Your task to perform on an android device: On November 17, I had to go to Brooklin for work. See the schedule for a train departing from São Paulo at 3:00 am on November 17 to Brooklin, São Paulo, using the Citymapper app.
Image 0: 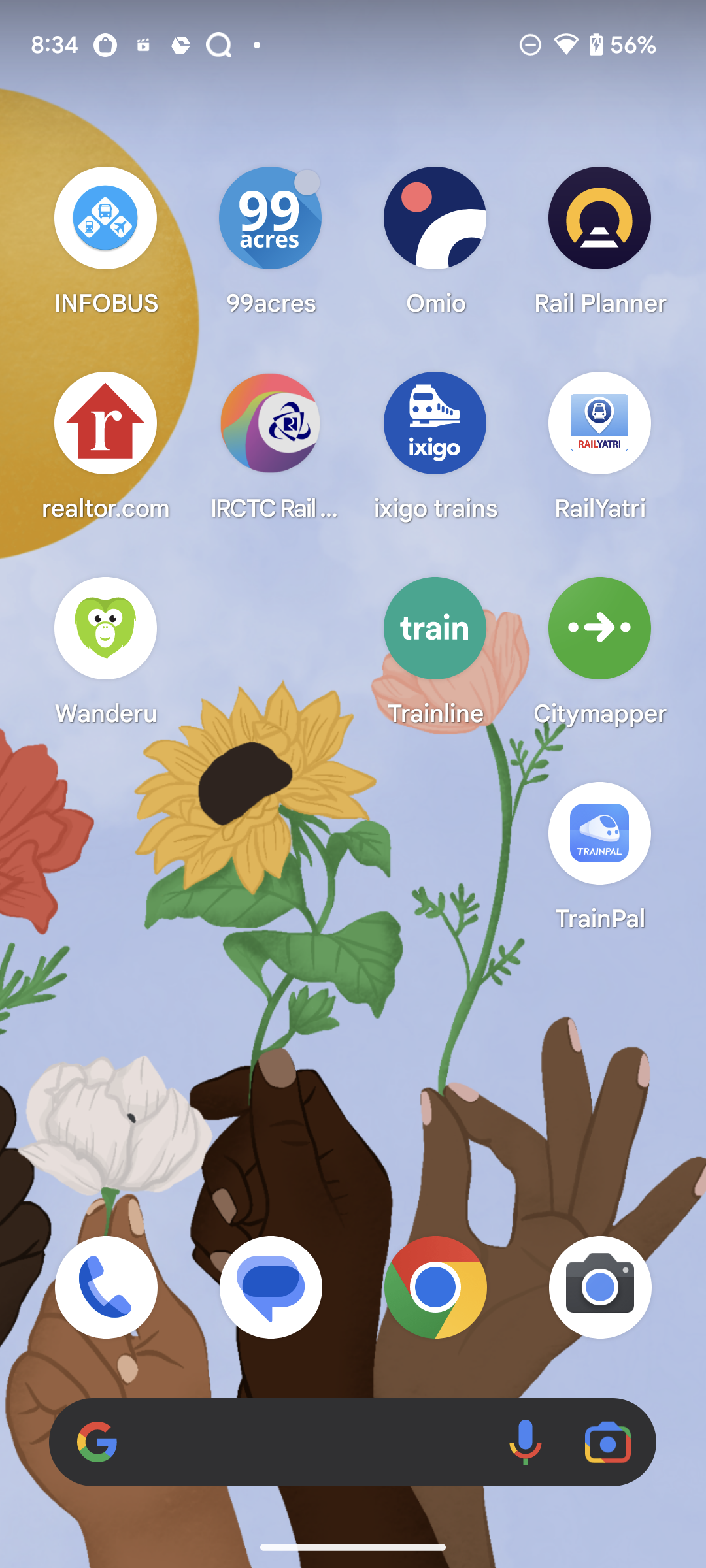
Open Citymapper App
Step 0: open app "Citymapper"
Image 1: 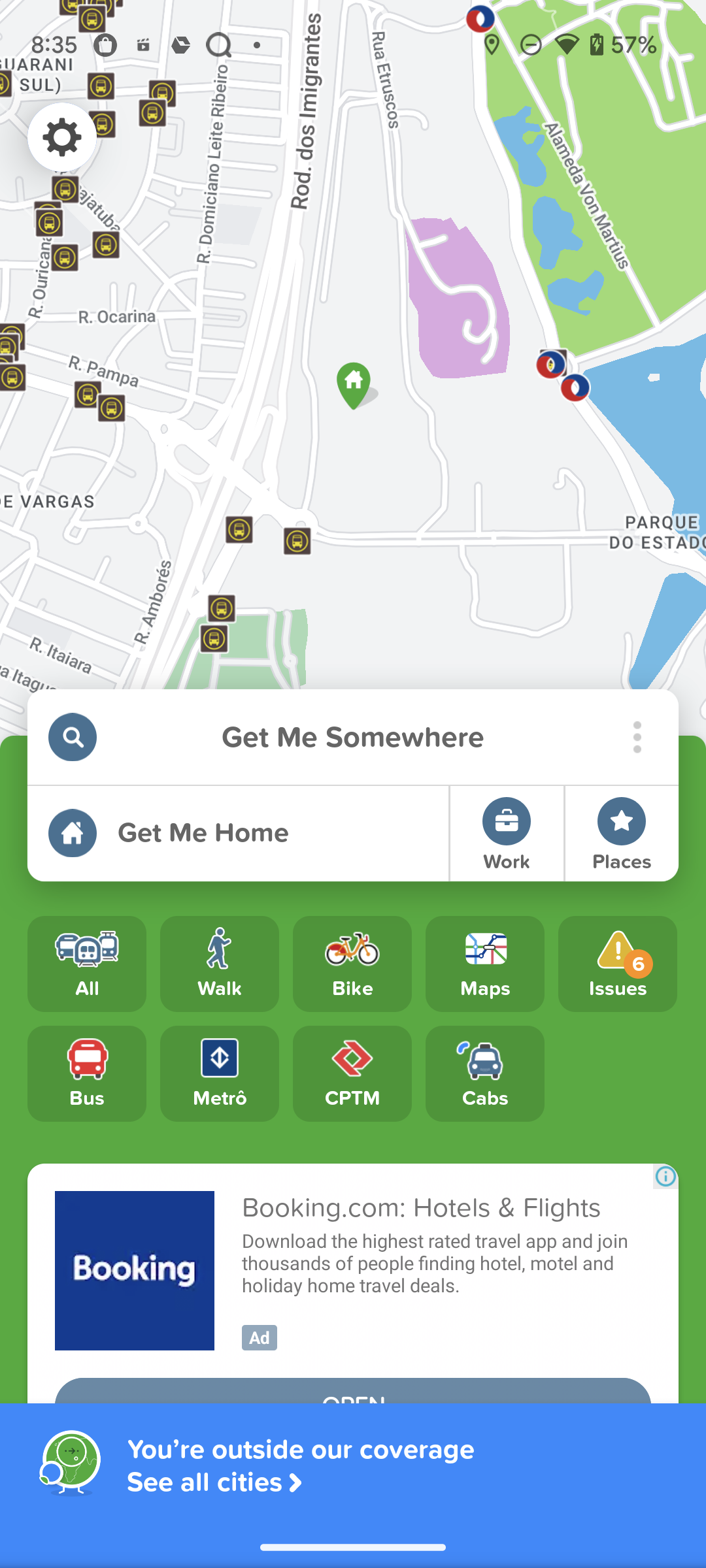
Click on Get Me Somewhere search bar
Step 1: click (352, 737)
Image 2: 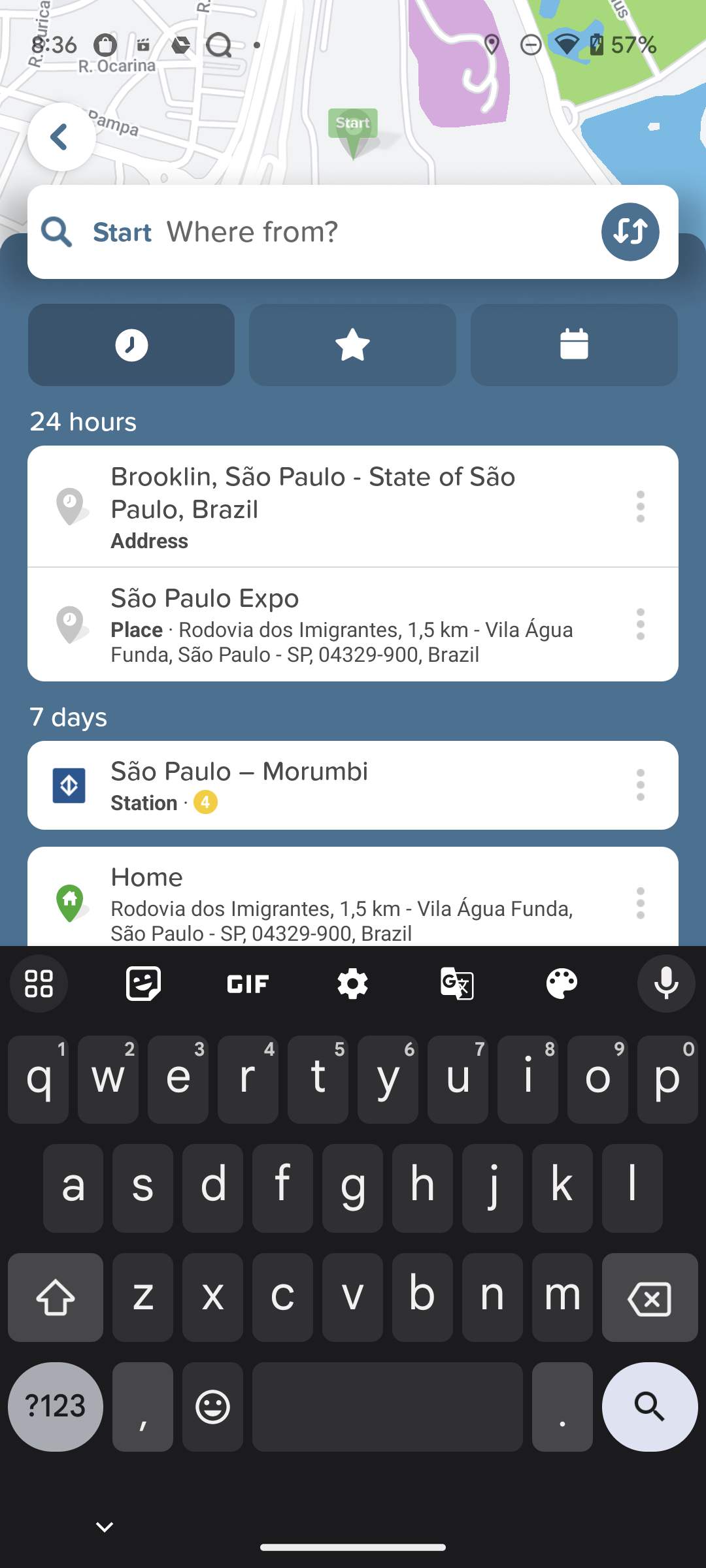
enter start from Sao Paulo Expo
Step 2: type "Sao paulo Expo"
Image 3: 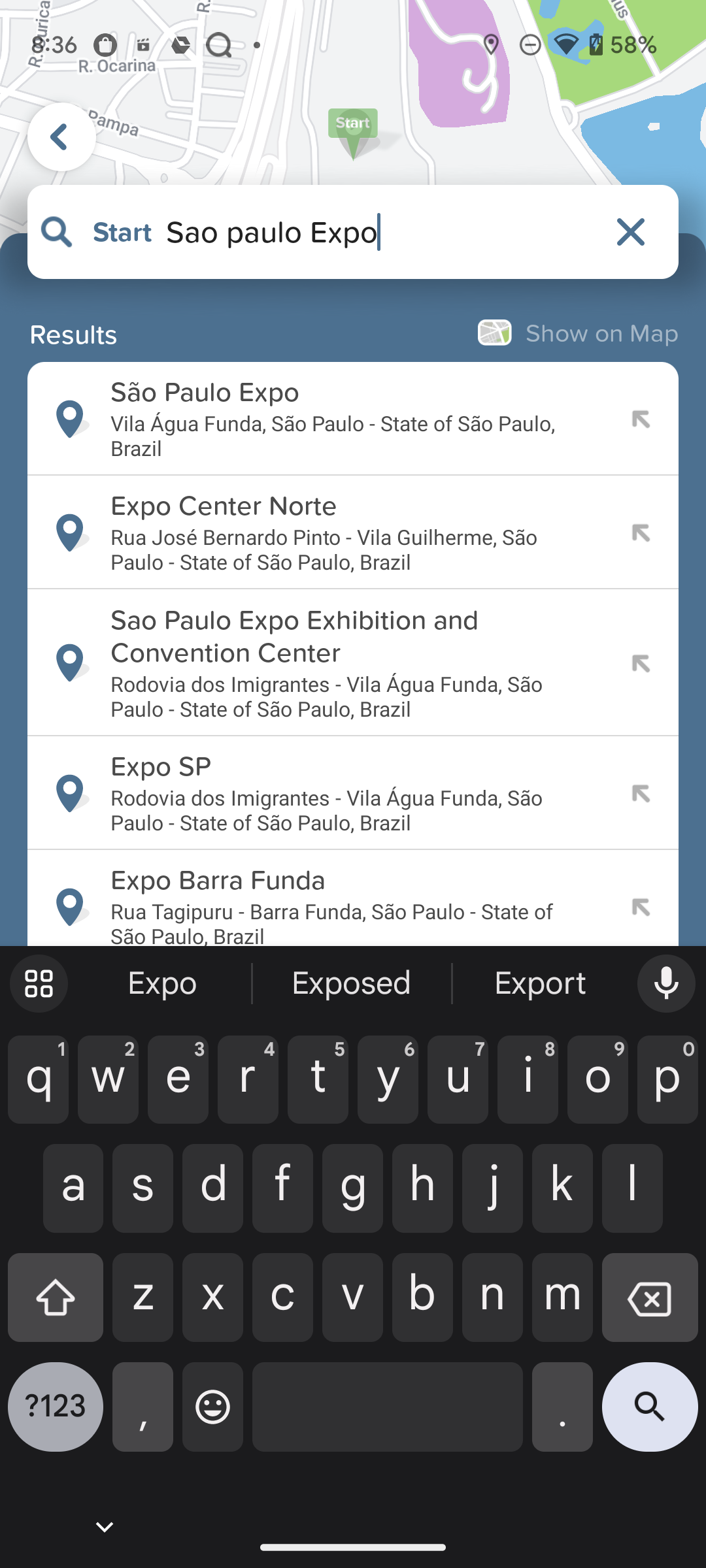
Click on the first result
Step 3: click (343, 392)
Image 4: 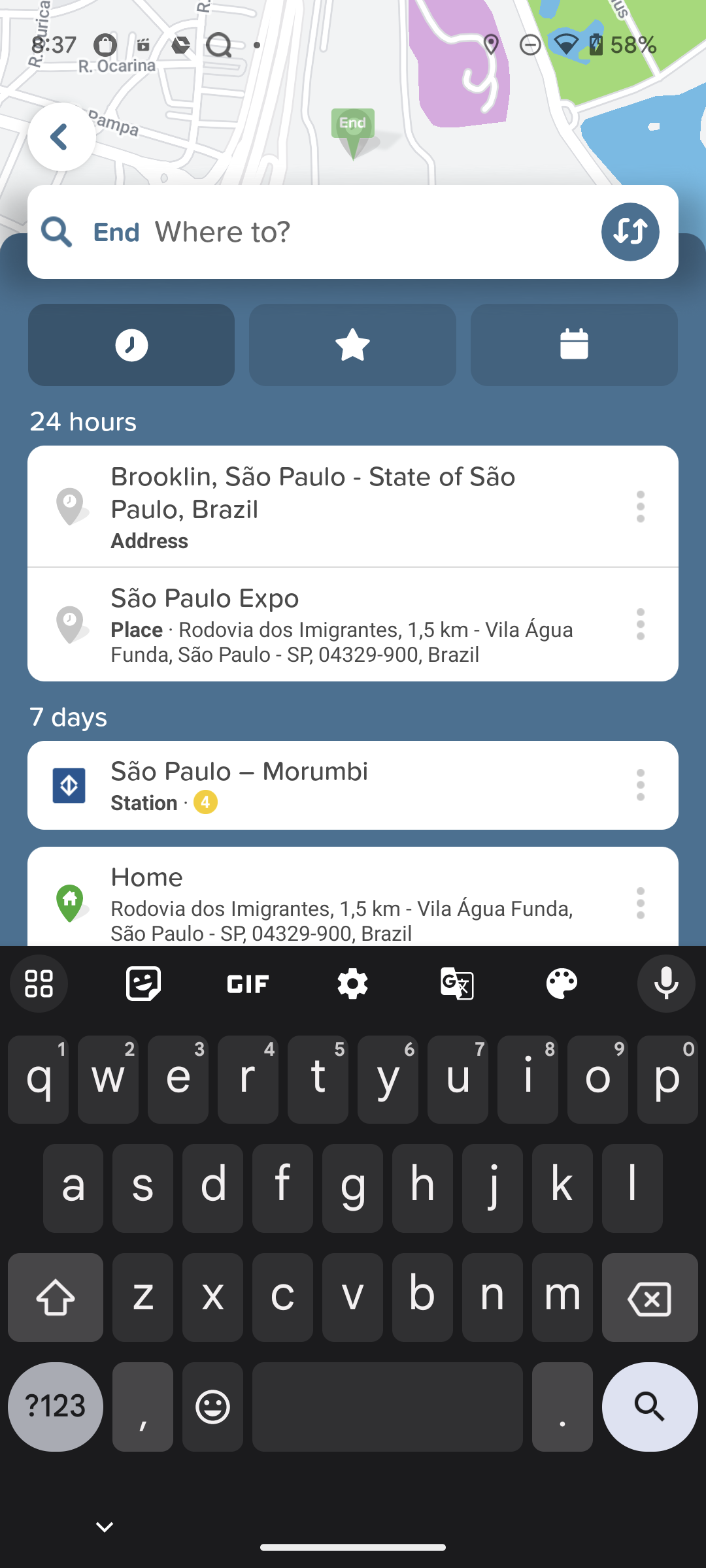
search End to Brooklin sao paulo
Step 4: type "Brooklin sao paulo"
Image 5: 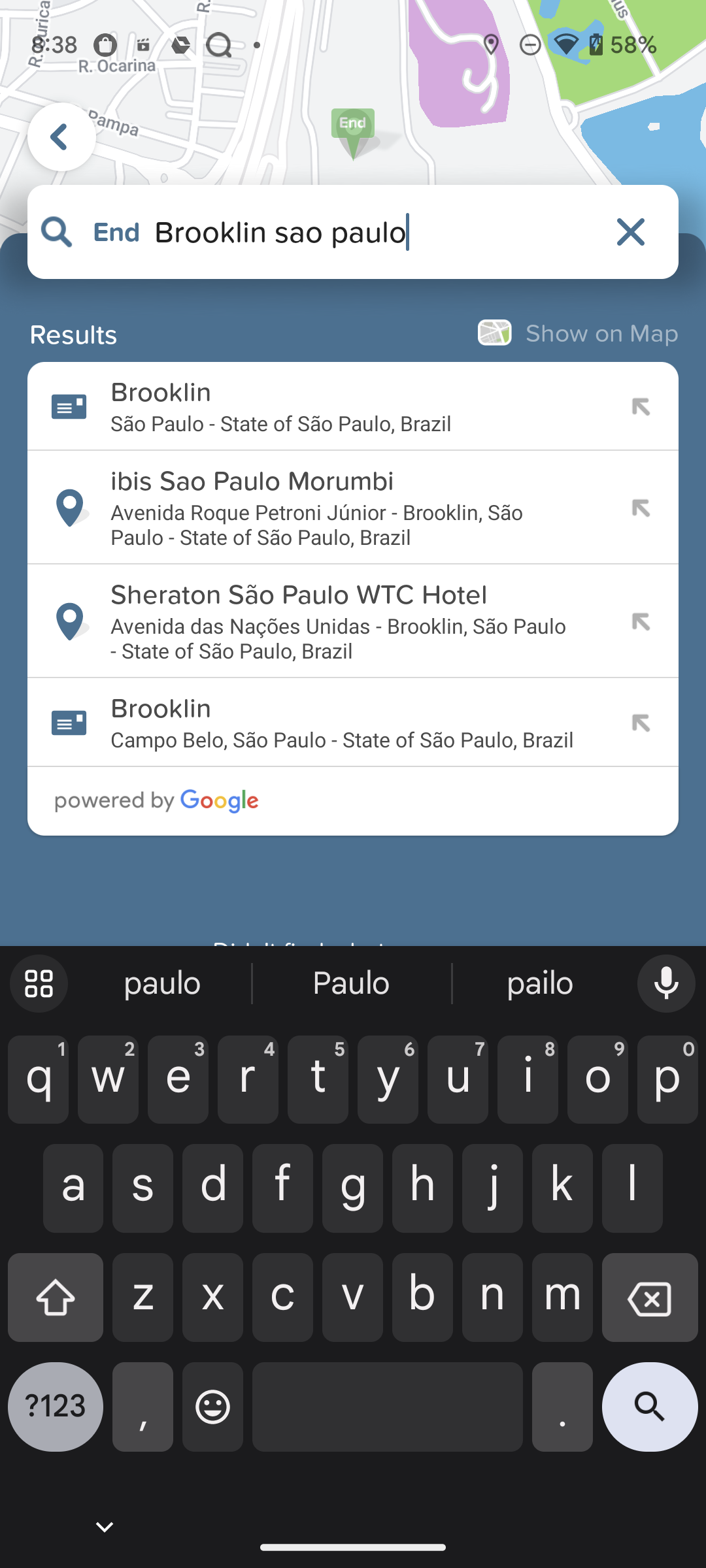
Click on the first search result
Step 5: click (343, 392)
Image 6: 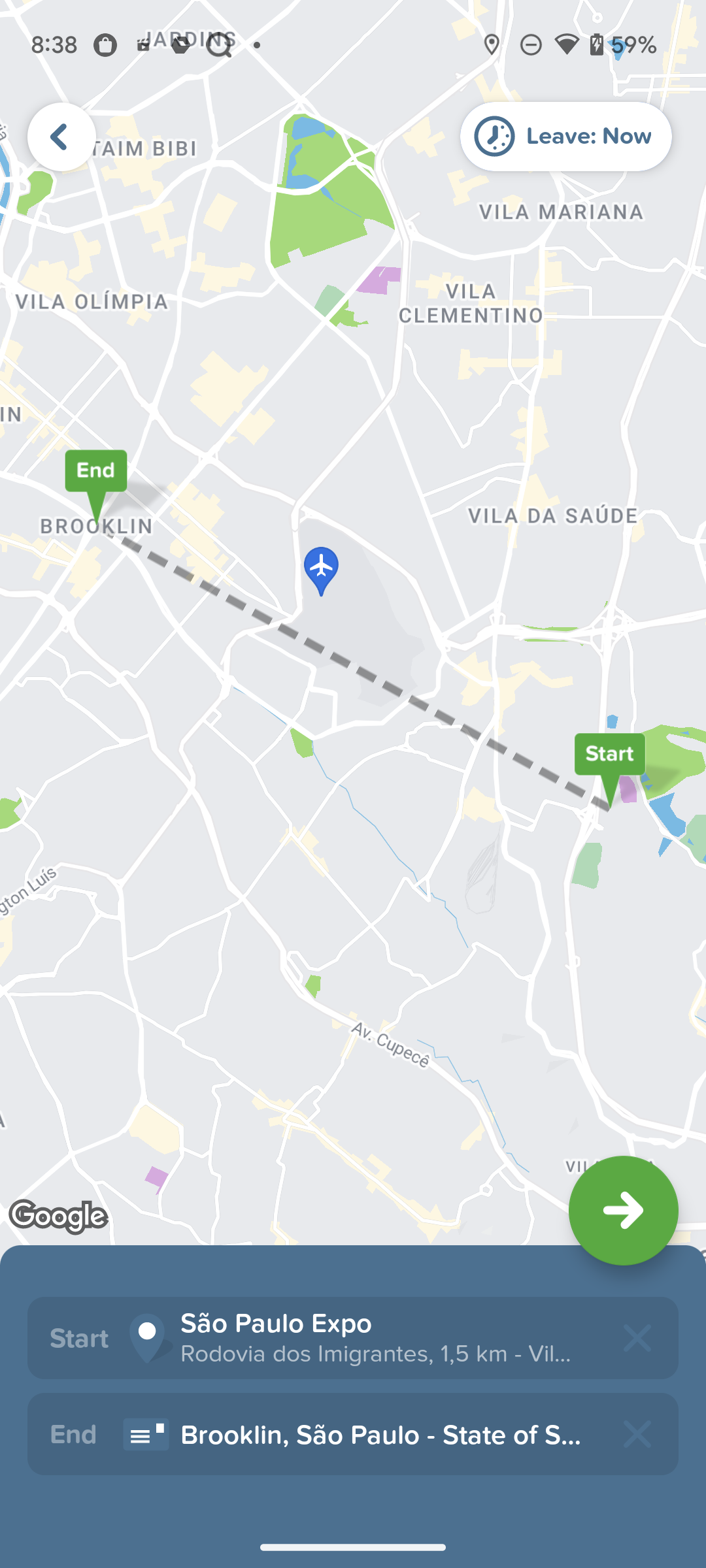
swipe up
Step 6: wait